Your task to perform on an android device: I am looking for the running shoes of brand Adida so apply the filter brand and look for the Adidas shoes on the Decathlon app.
Image 0: 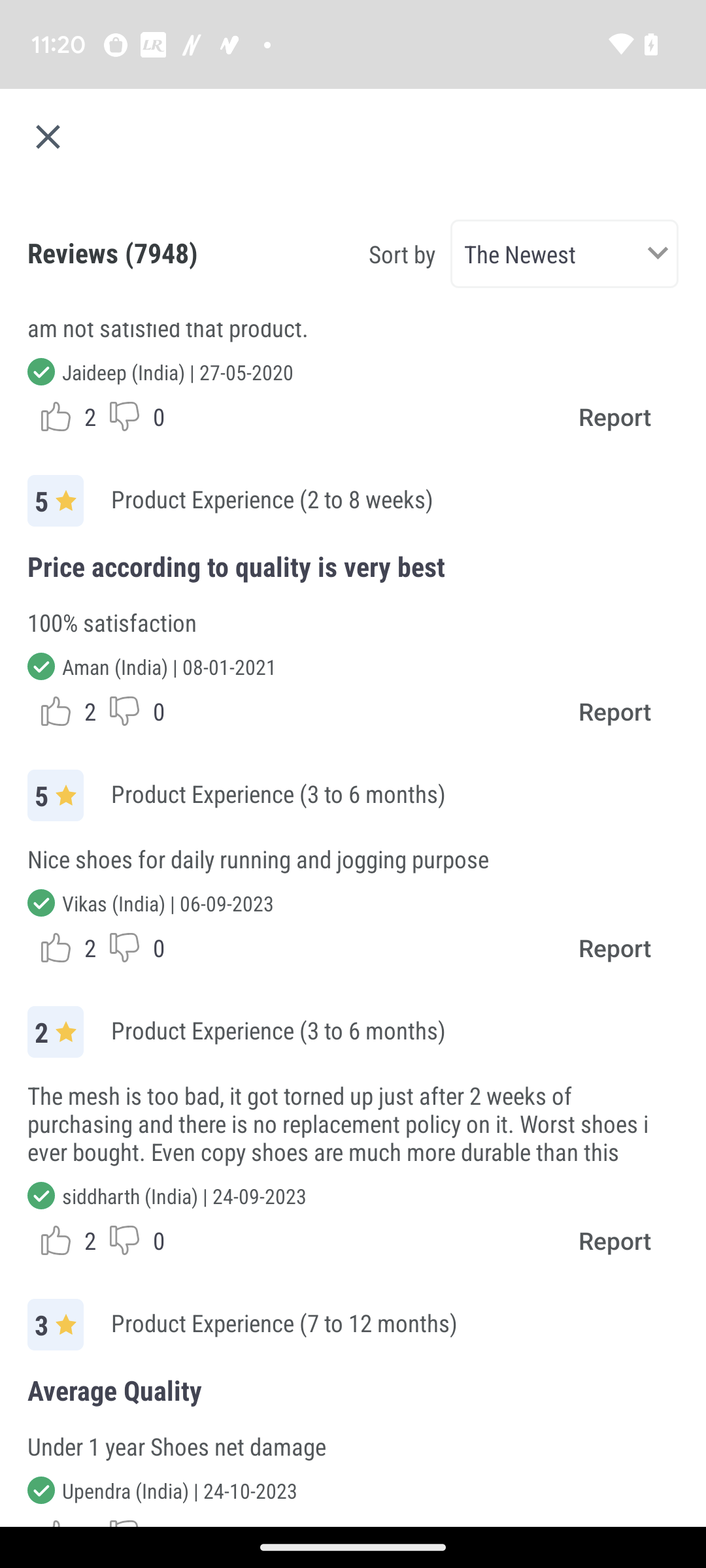
Go back to the previous page.
Step 0: press back button
Image 1: 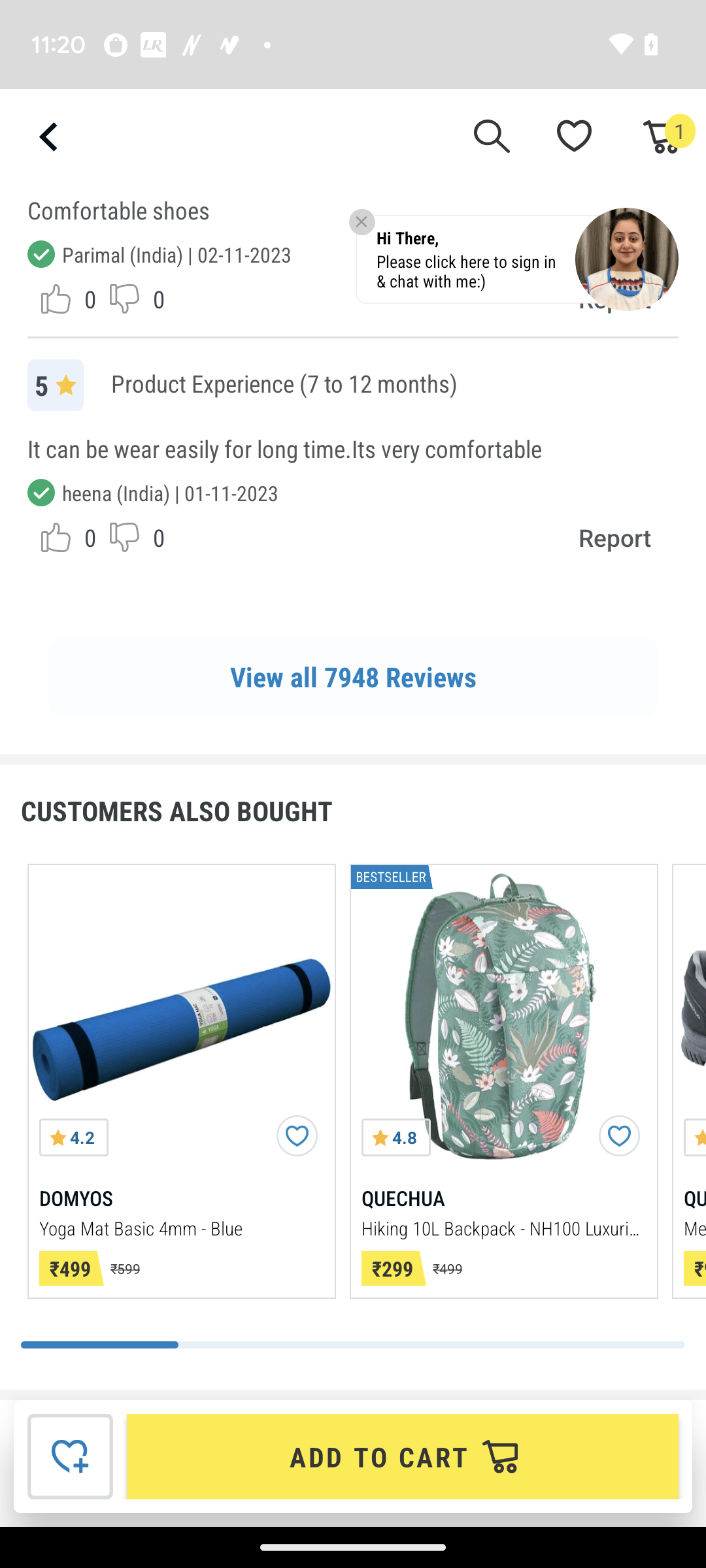
Go back to the previous page.
Step 1: press back button
Image 2: 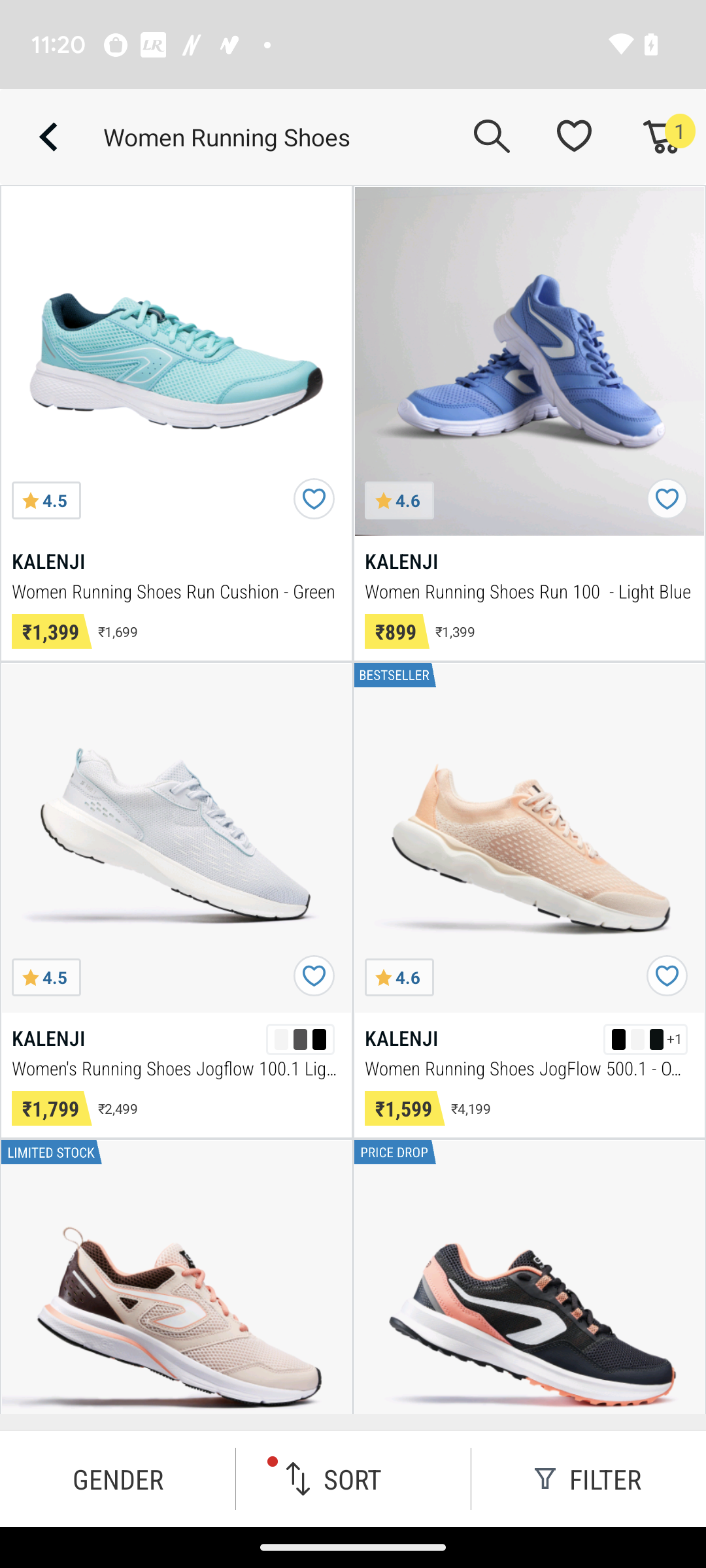
Click on the tab "Filter" at the bottom right corner of the screen.
Step 2: click (588, 1478)
Image 3: 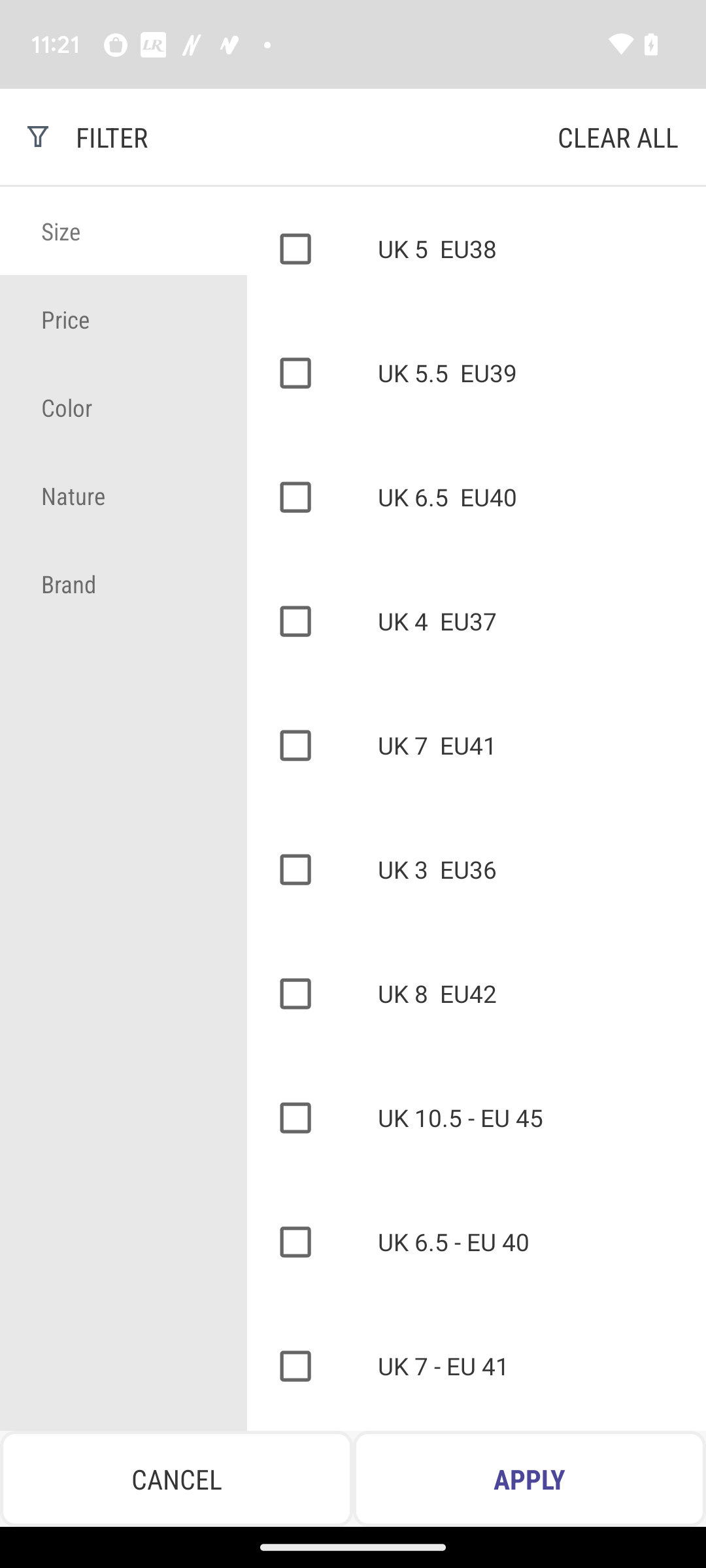
Click on the tab  "Brand".
Step 3: click (109, 589)
Image 4: 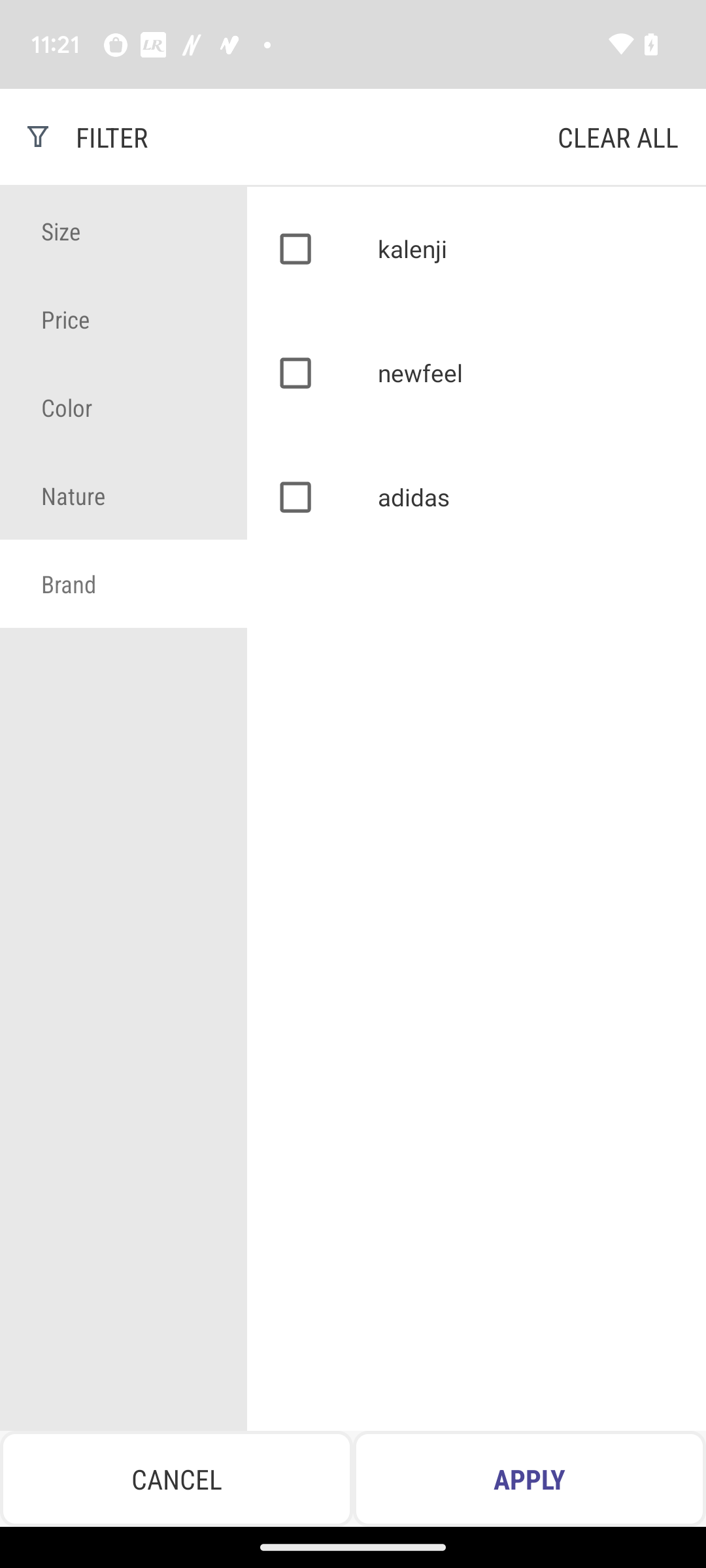
Click on the check box of Adidas.
Step 4: click (283, 494)
Image 5: 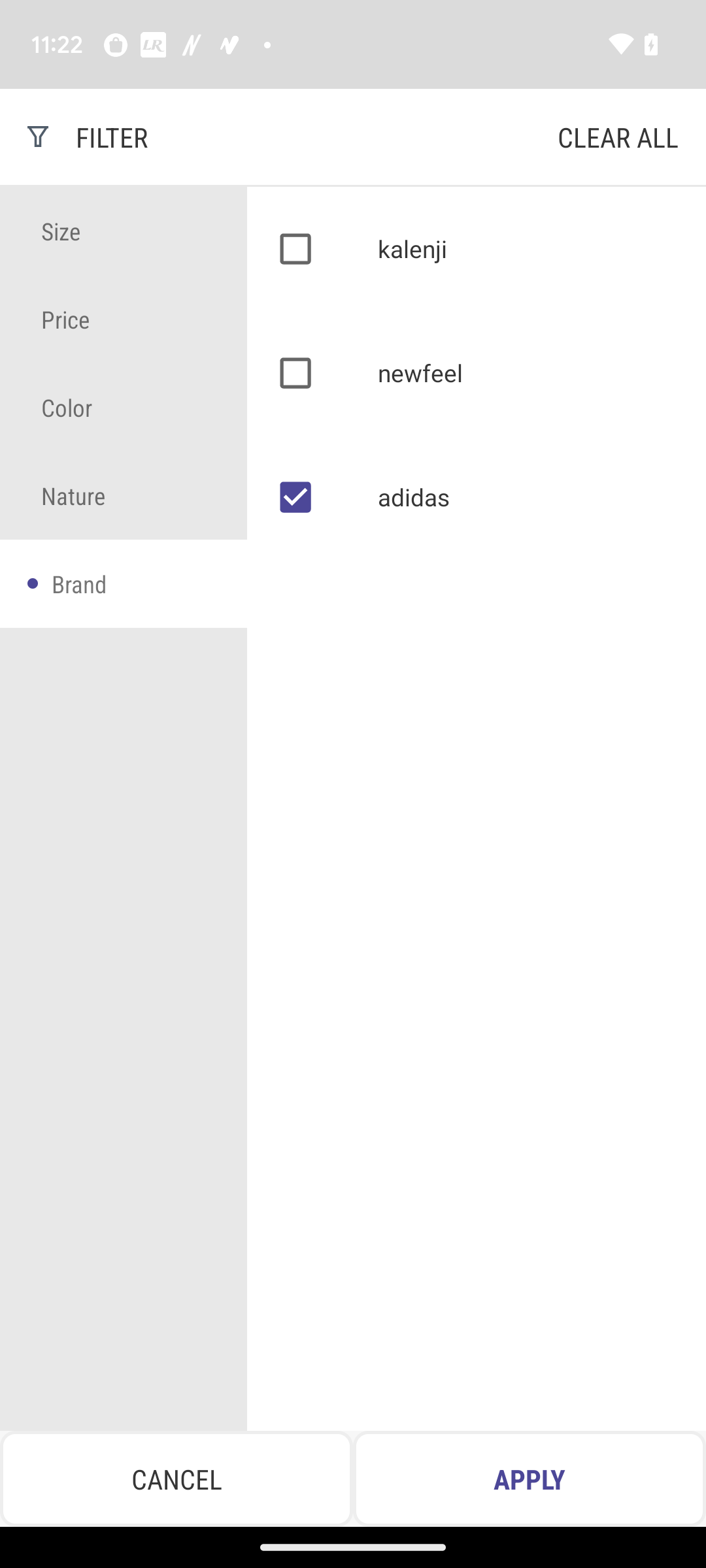
Click on the tab "APPLY" at the bottom right corner of the screen.
Step 5: click (529, 1478)